Your task to perform on an android device: I want to travel to Edinburgh Waverley as i am having some personal work at Edinburgh Waverley , find a Train to Edinburgh Waverley railway station from Dundee station for 31 October in the Citymapper app .
Image 0: 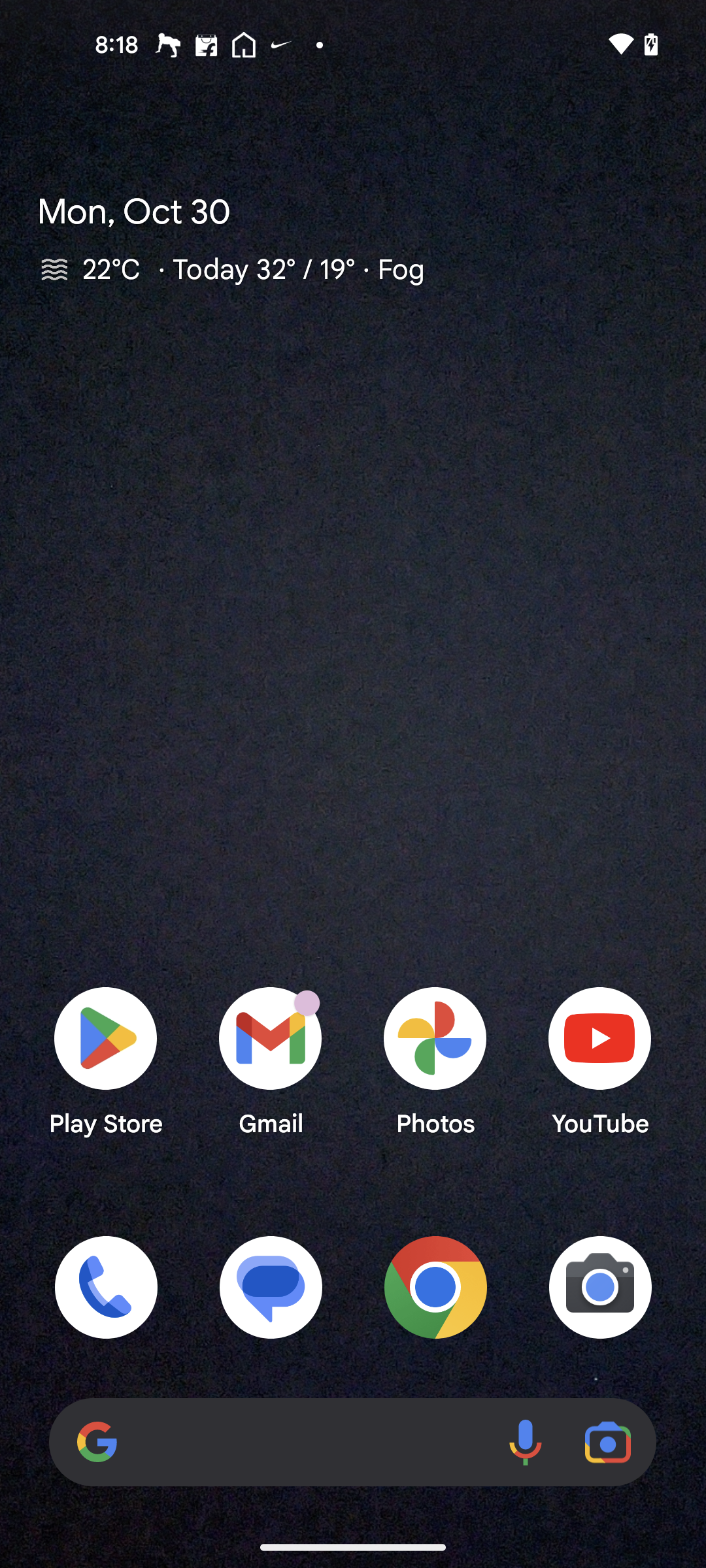
Open the City mapper app
Step 0: open app "Citymapper"
Image 1: 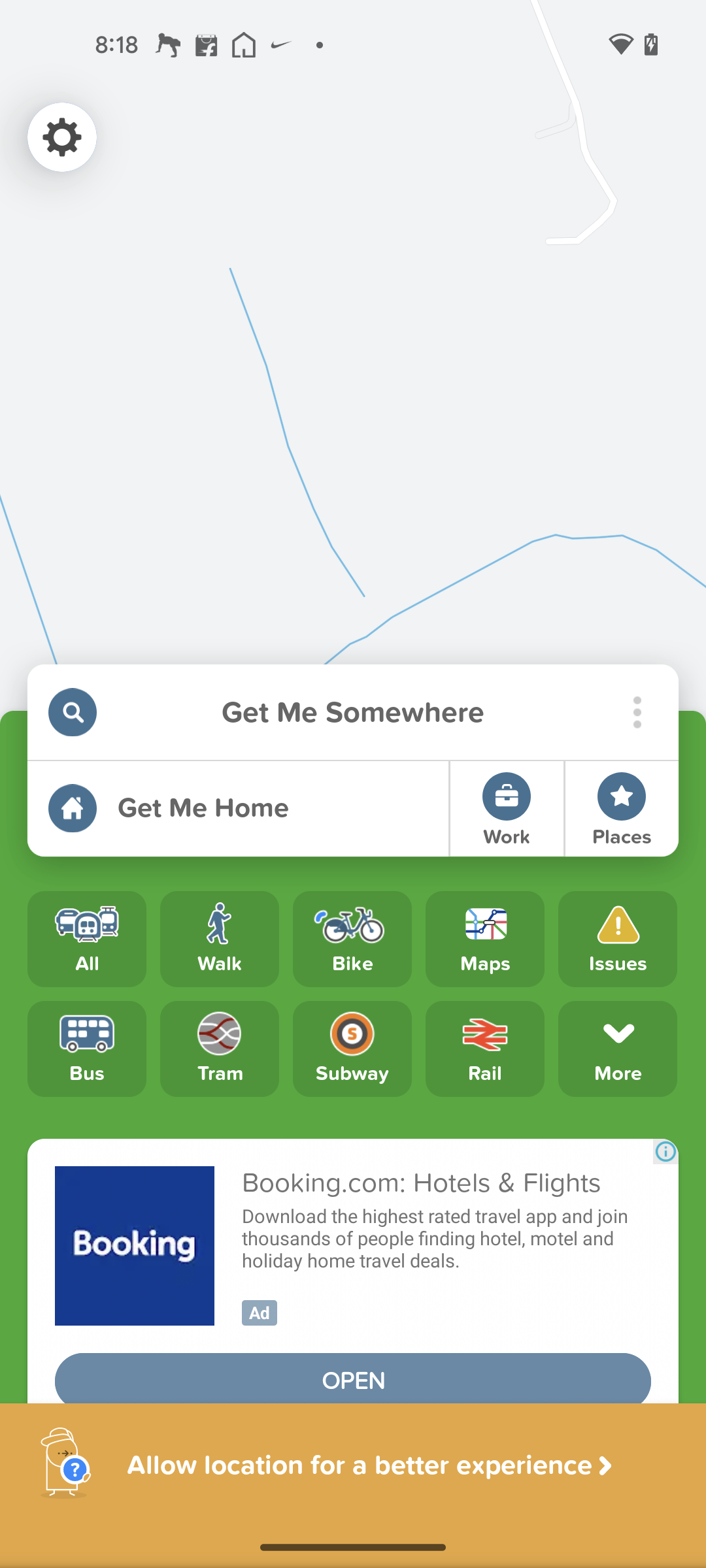
Go to the Get Me Somewhere search bar.
Step 1: click (352, 712)
Image 2: 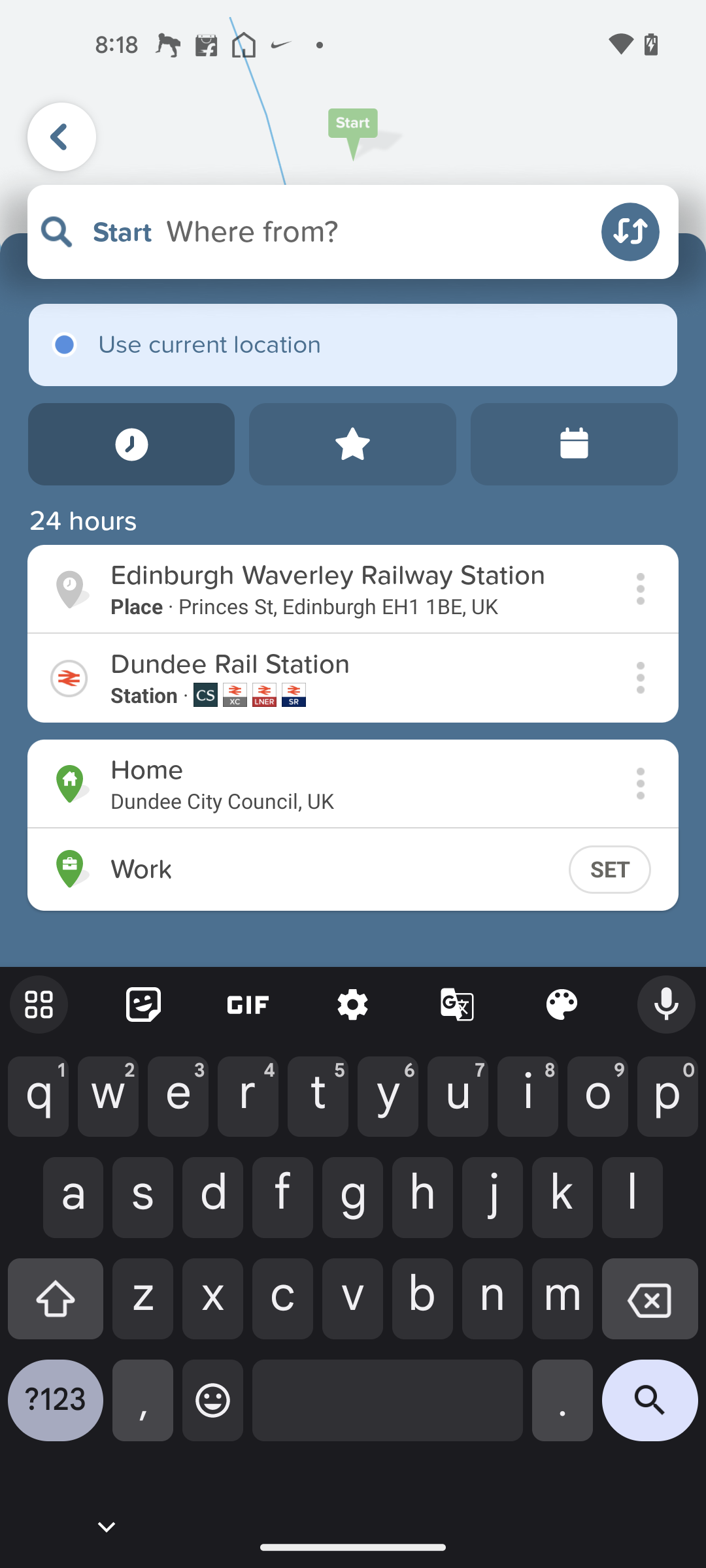
Type Dundee station in the start point search bar.
Step 2: type "Dundee station"
Image 3: 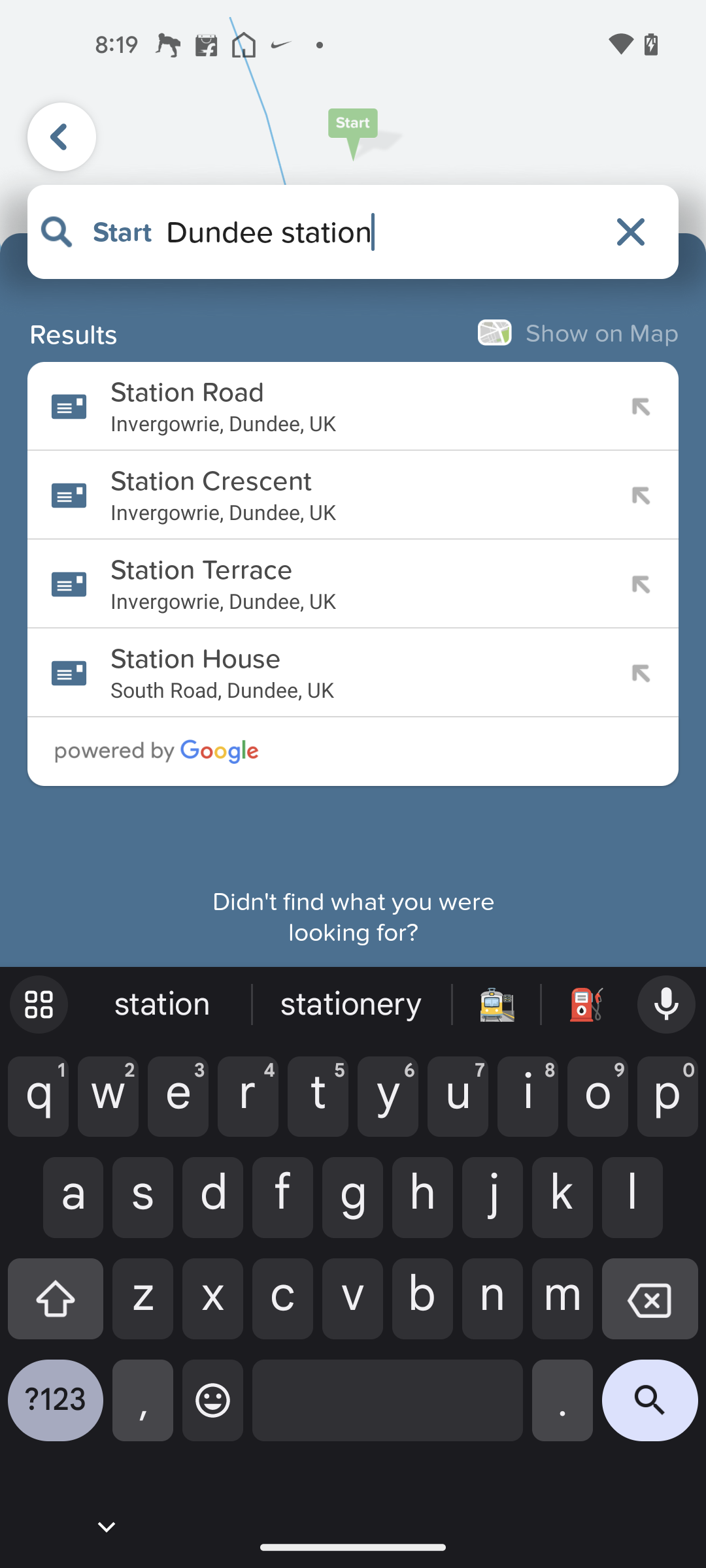
Click on the first searched result
Step 3: click (343, 392)
Image 4: 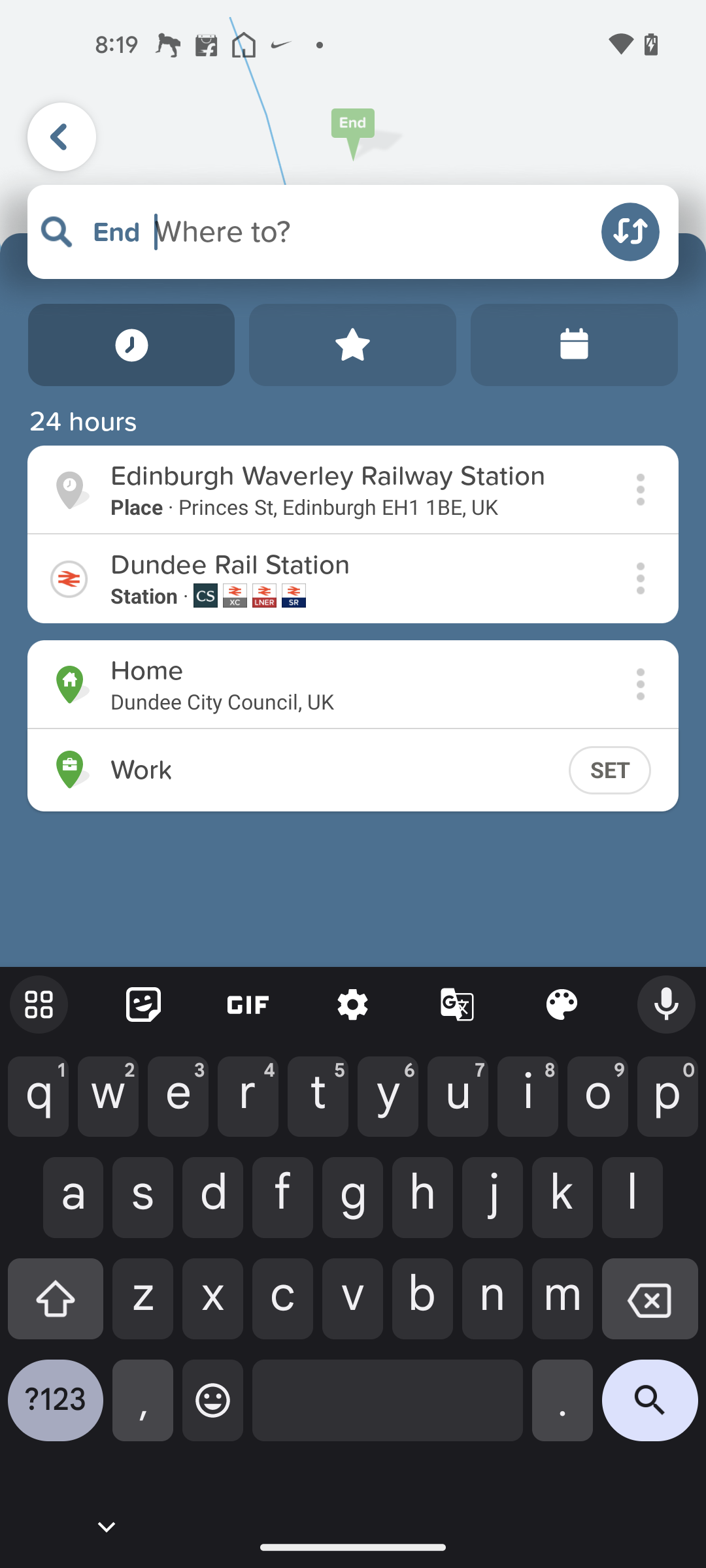
Type Edinburgh Waverley railway station in the destination search bar.
Step 4: type "Edinburgh Waverley railway station"
Image 5: 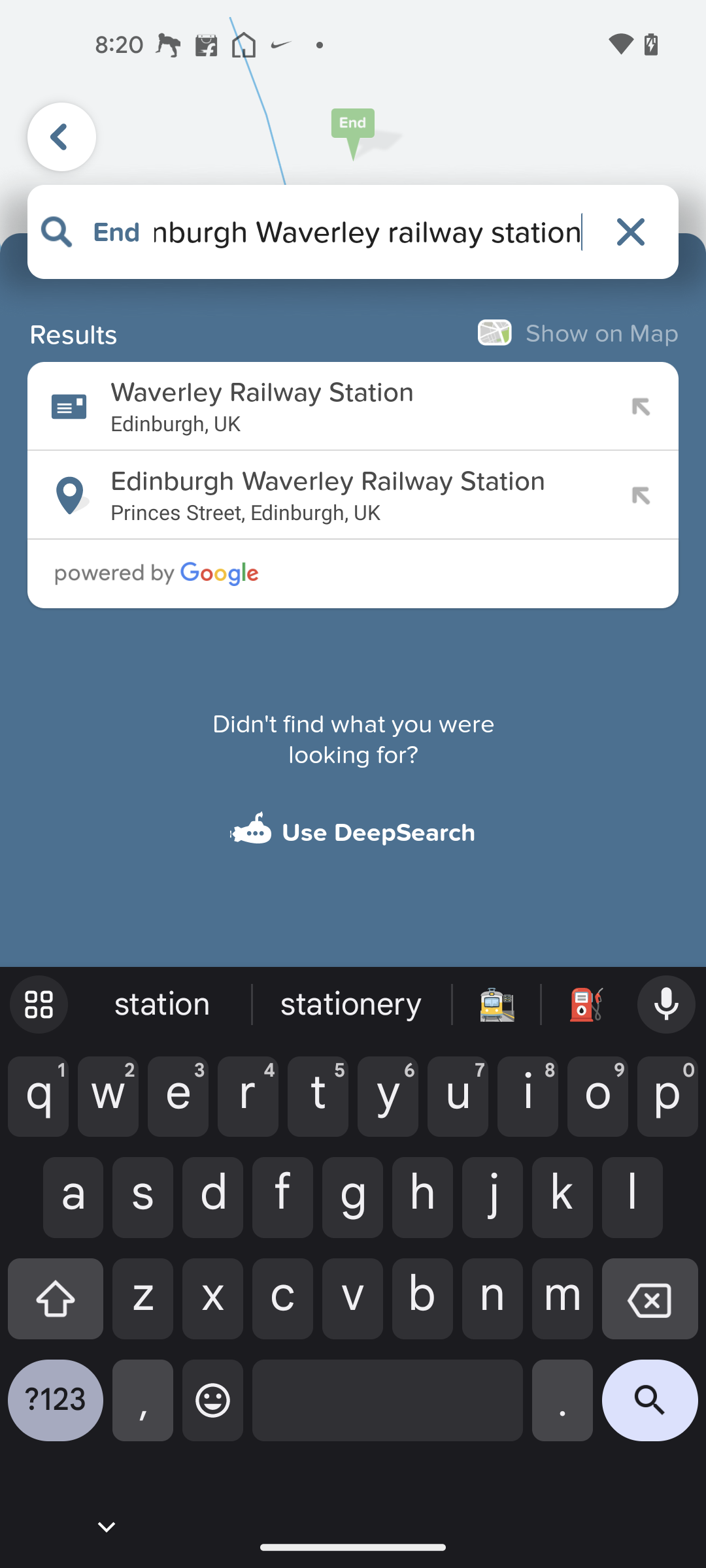
Select the second searched result 
Step 5: click (343, 481)
Image 6: 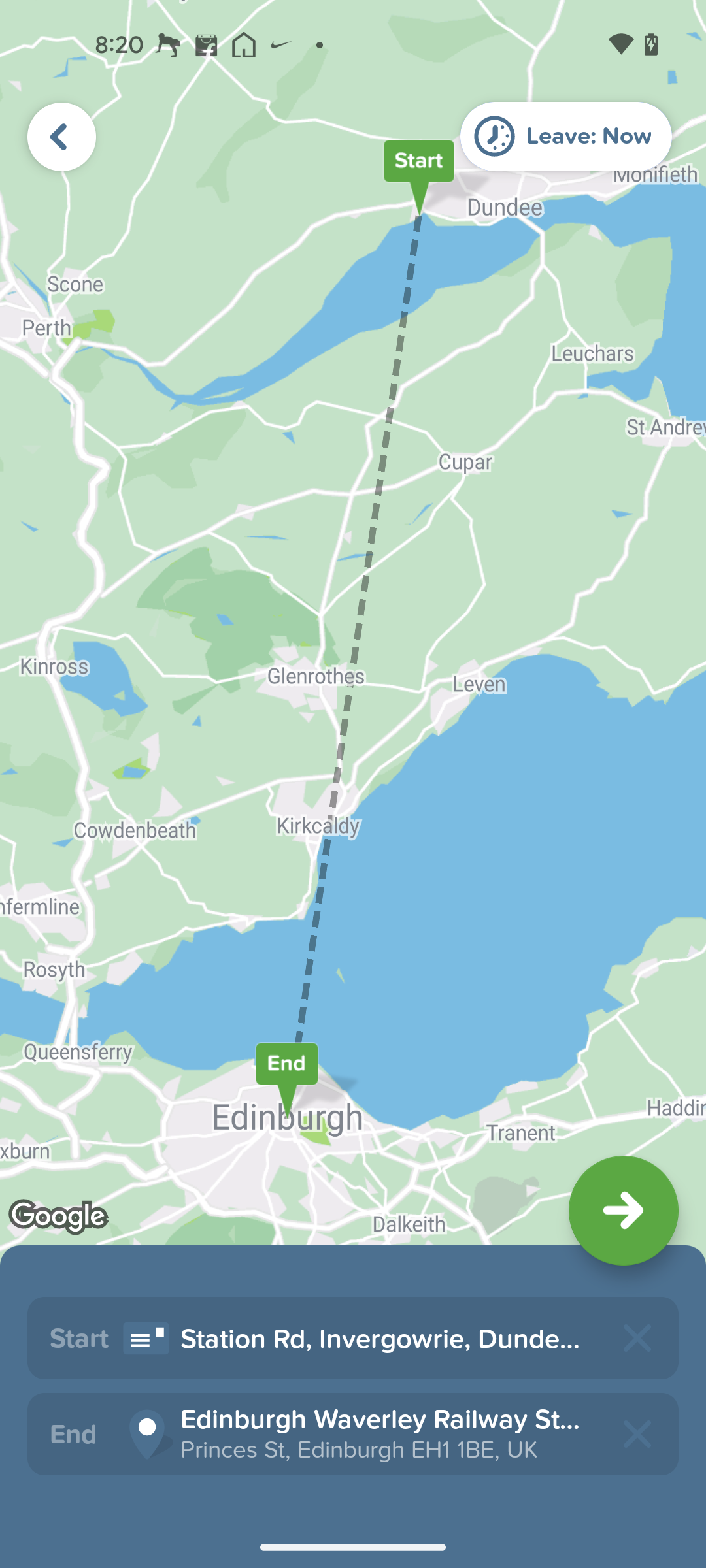
Click on the arrow forward button above the drawer
Step 6: click (353, 725)